Your task to perform on an android device: It's hard for me to read The Martian by Andy Weir because of the low brightness. I want to increase the brightness of this book, so increase the brightness of this book in the Moon+ Reader app.
Image 1: 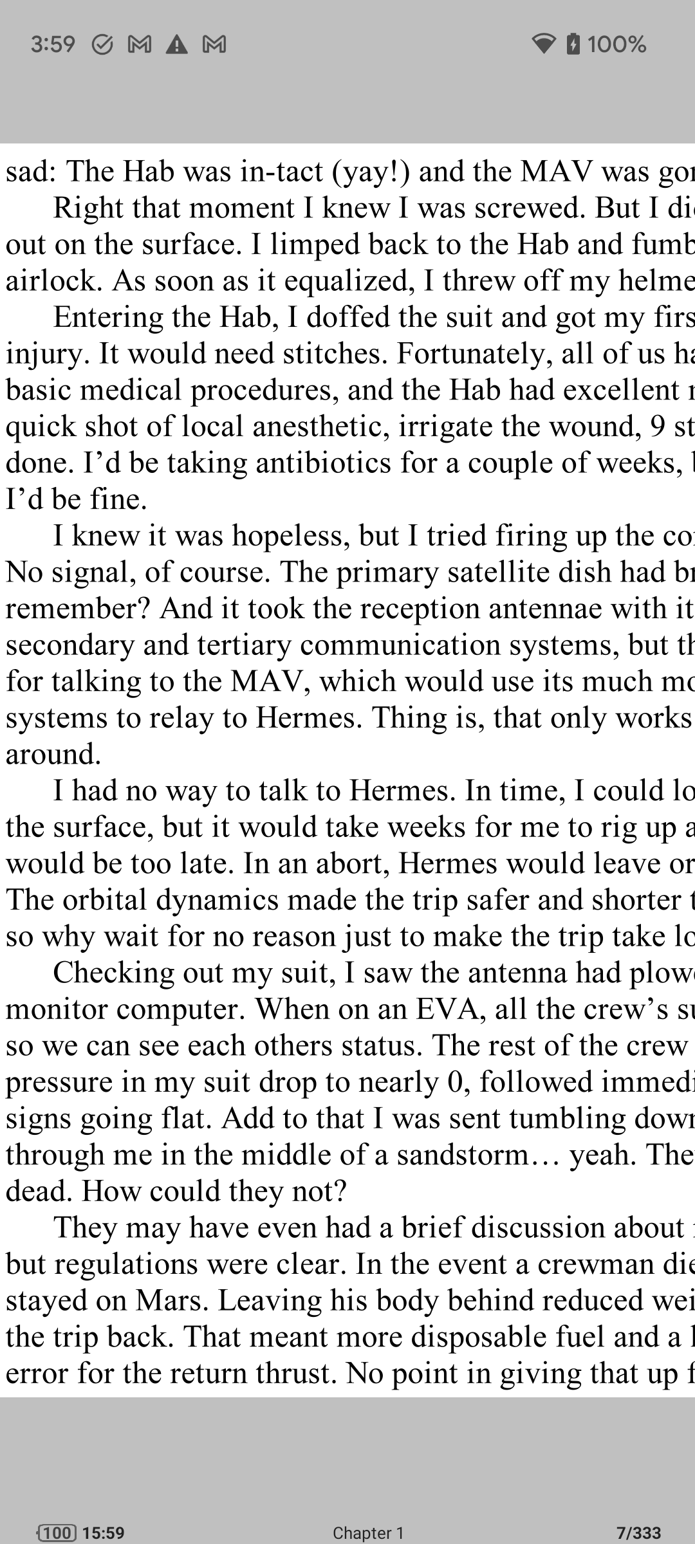
Click on the middle of the screen to view the menu options.
Step 1: click (347, 772)
Image 2: 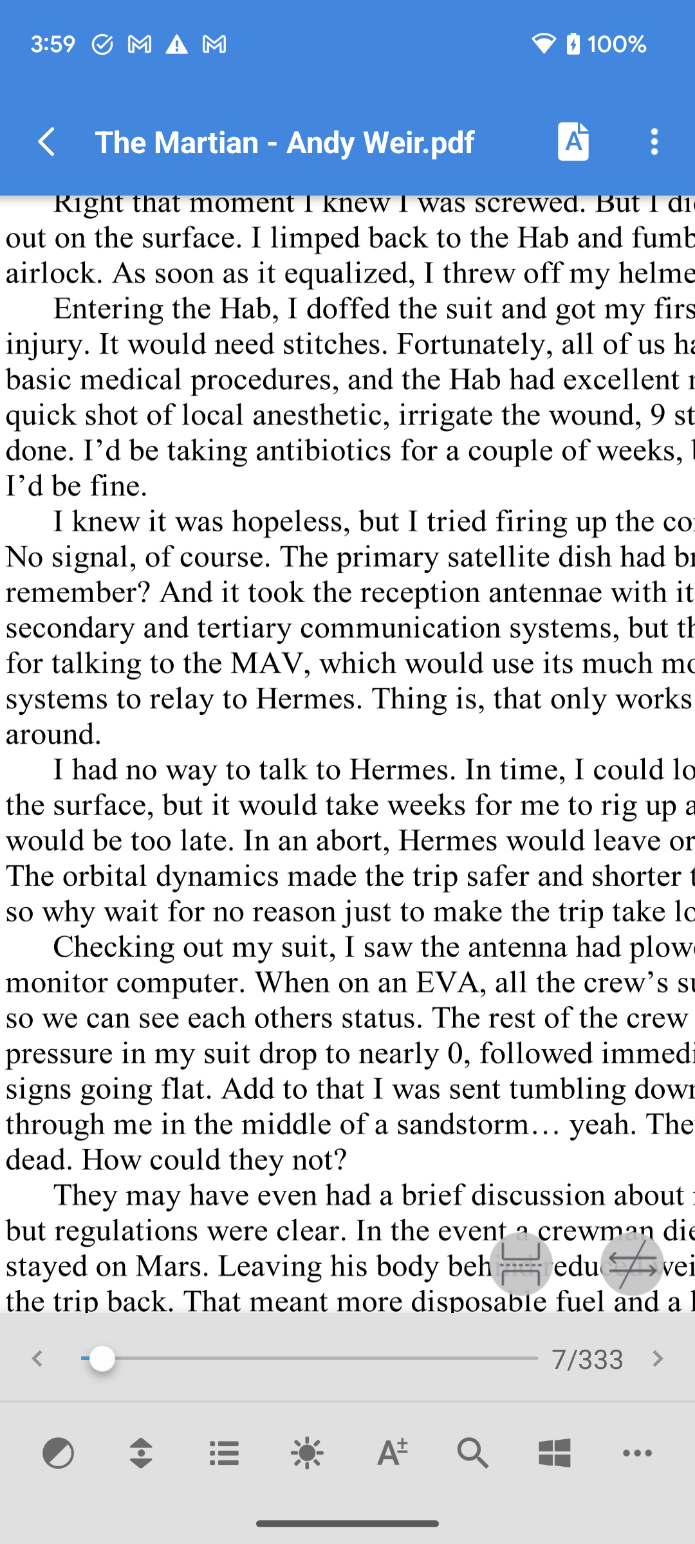
Click on the brightness icon at the bottom of the screen to adjust the brightness.
Step 2: click (306, 1452)
Image 3: 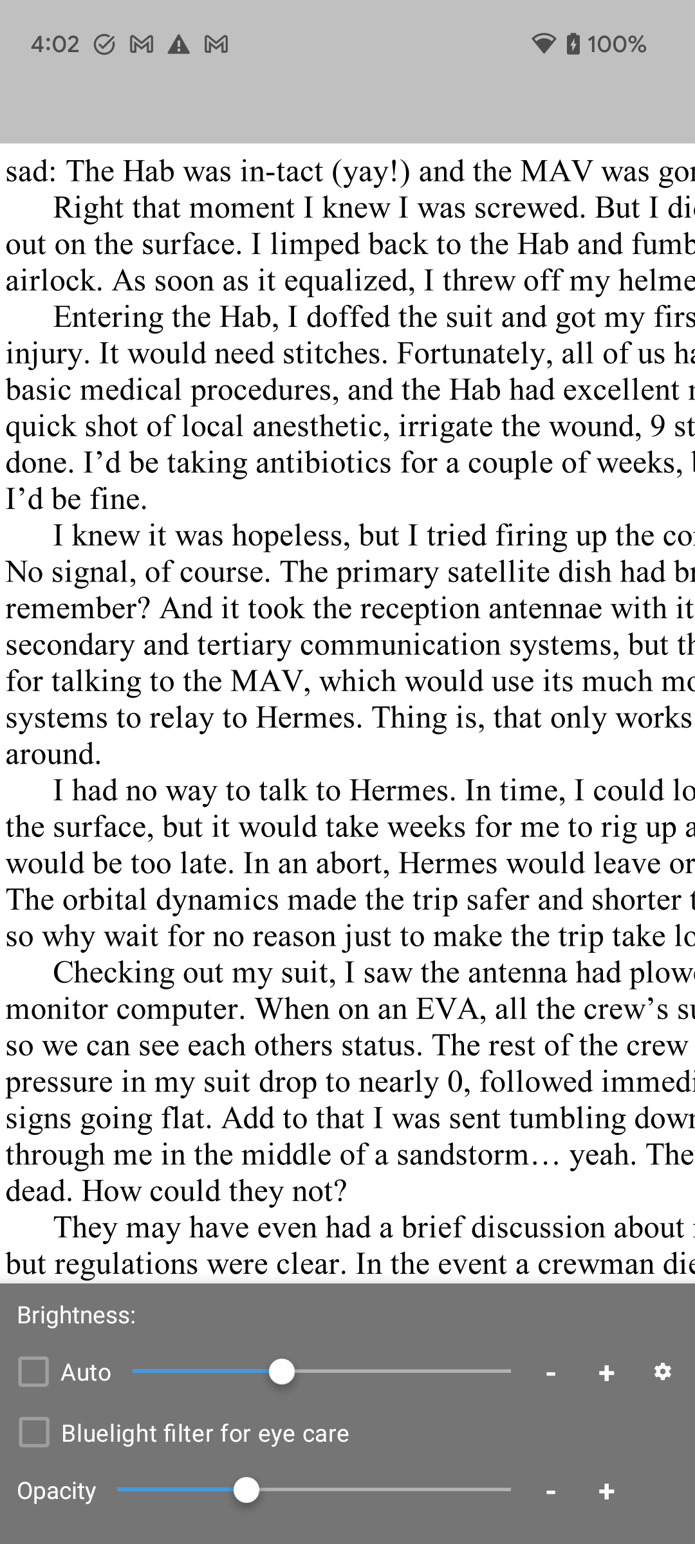
Click on the plus icon of the first line bar to increase the brightness.
Step 3: click (606, 1371)
Image 4: 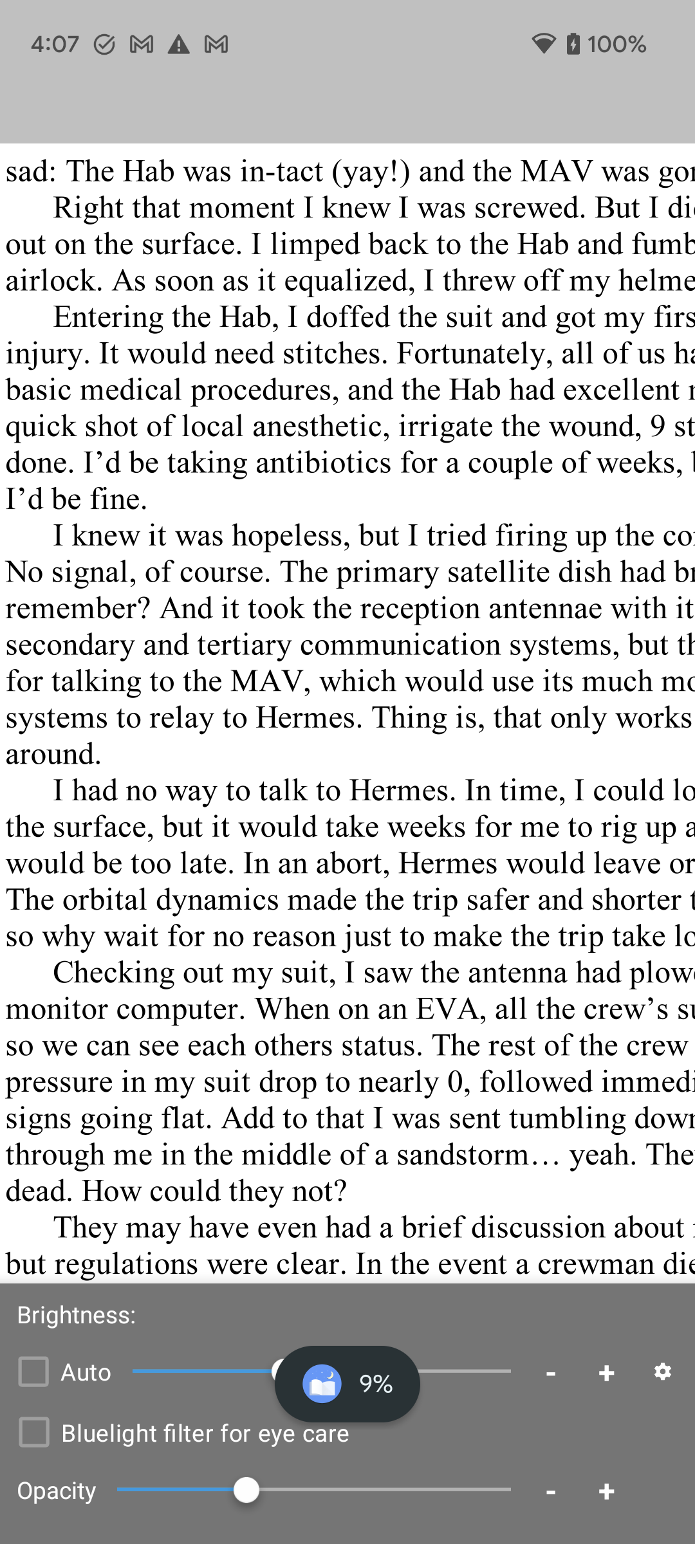
Click on the plus icon of the first line bar to increase the brightness.
Step 4: click (606, 1371)